Your task to perform on an android device: Compare other drill machine prices with the "Elmico IRF-13 Impact Drill Machine."
Image 0: 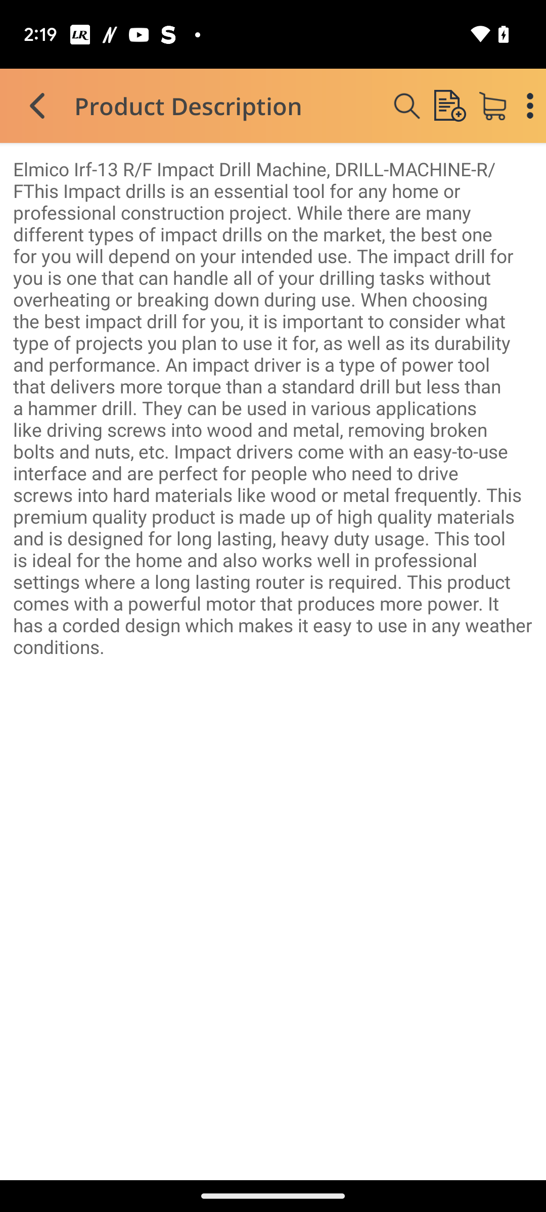
Go back to the previous page.
Step 0: press back button
Image 2: 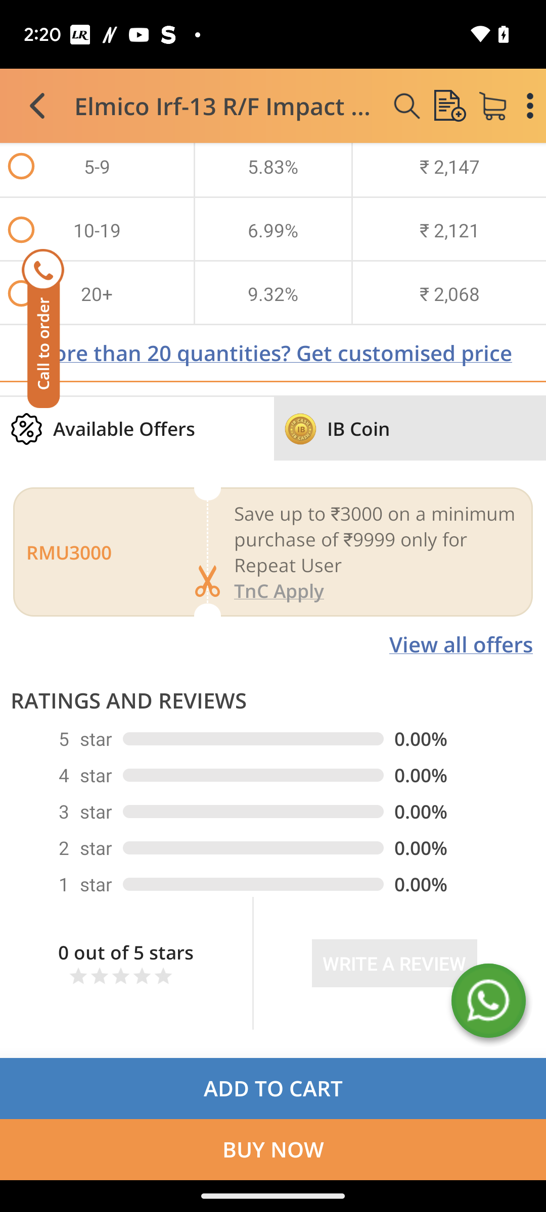
scroll up
Step 2: scroll down